Your task to perform on an android device: I want to search for activities on the Agoda app, which I can do in Vancouver with my friend Louis on his birthday on 15th January.
Image 0: 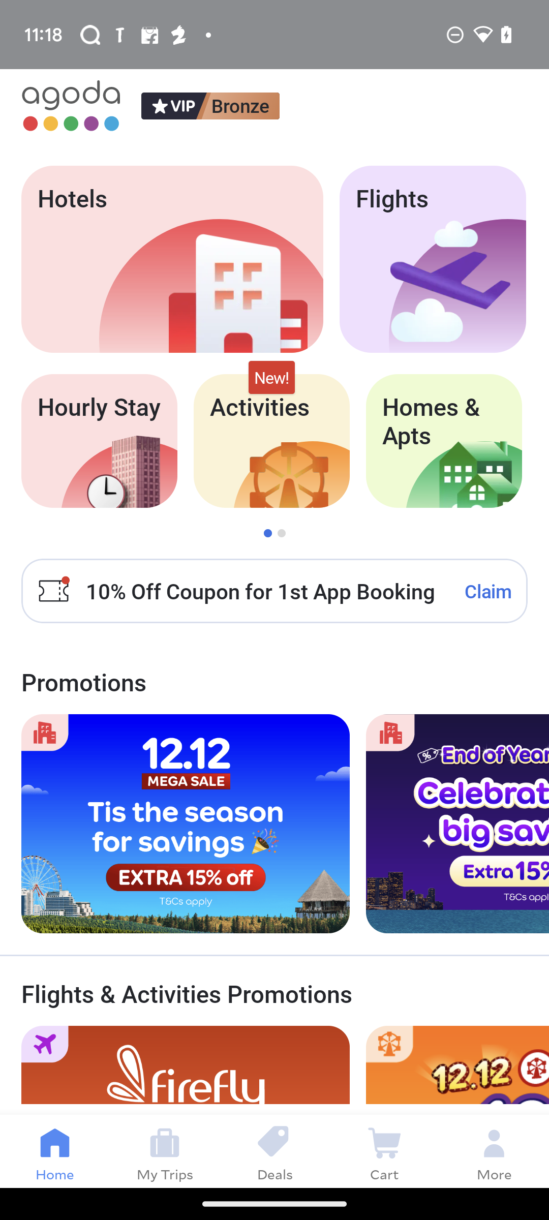
Click on the Activities option.
Step 0: click (271, 441)
Image 1: 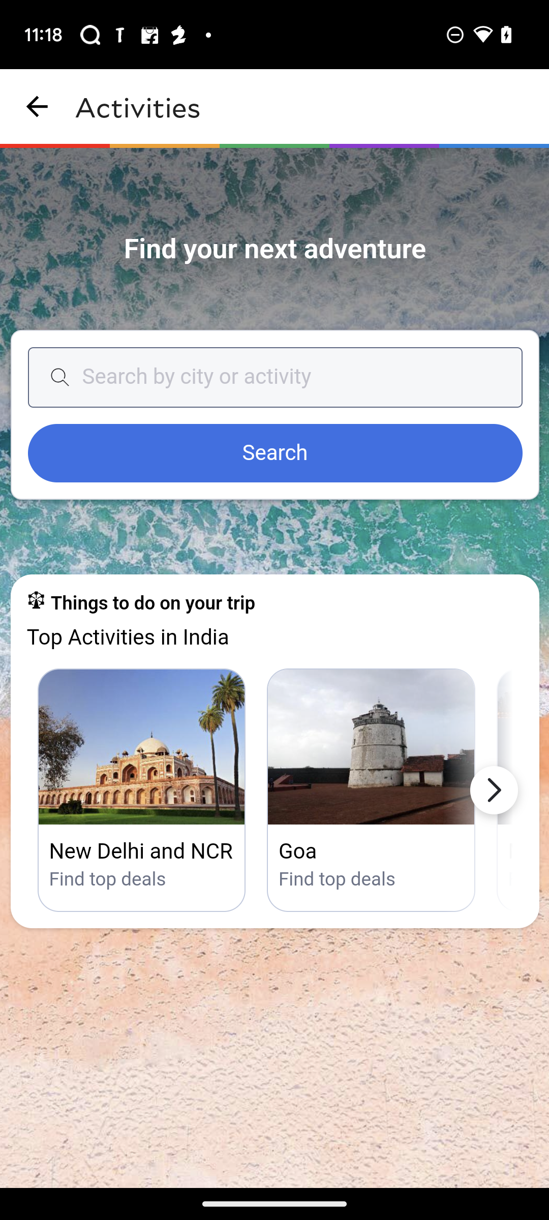
Click on the search box.
Step 1: click (307, 373)
Image 2: 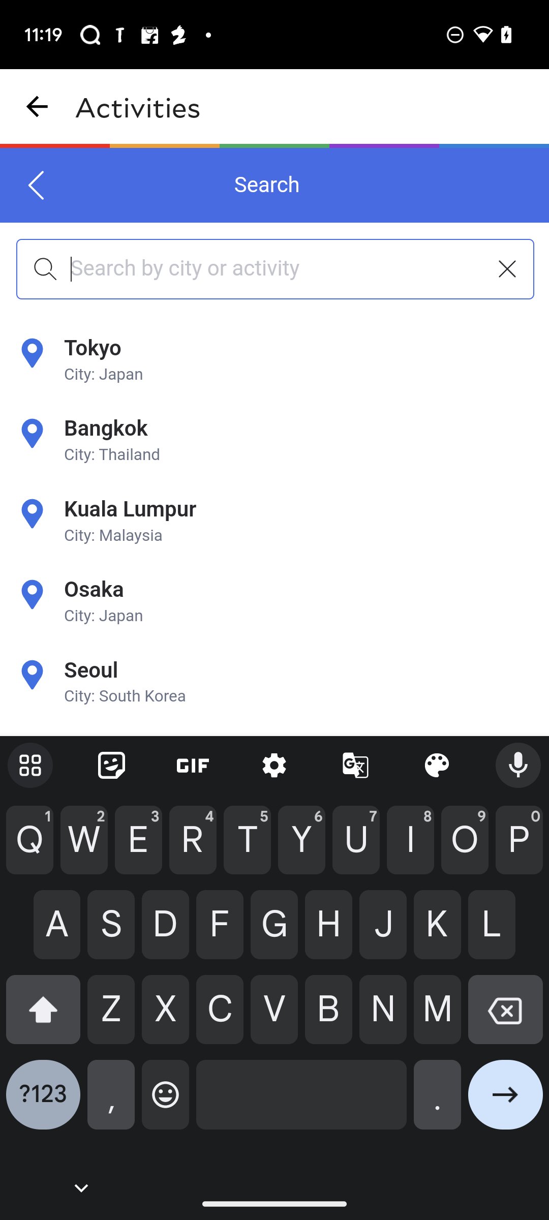
Enter Vancouver in the search box.
Step 2: type "Vancouver"
Image 3: 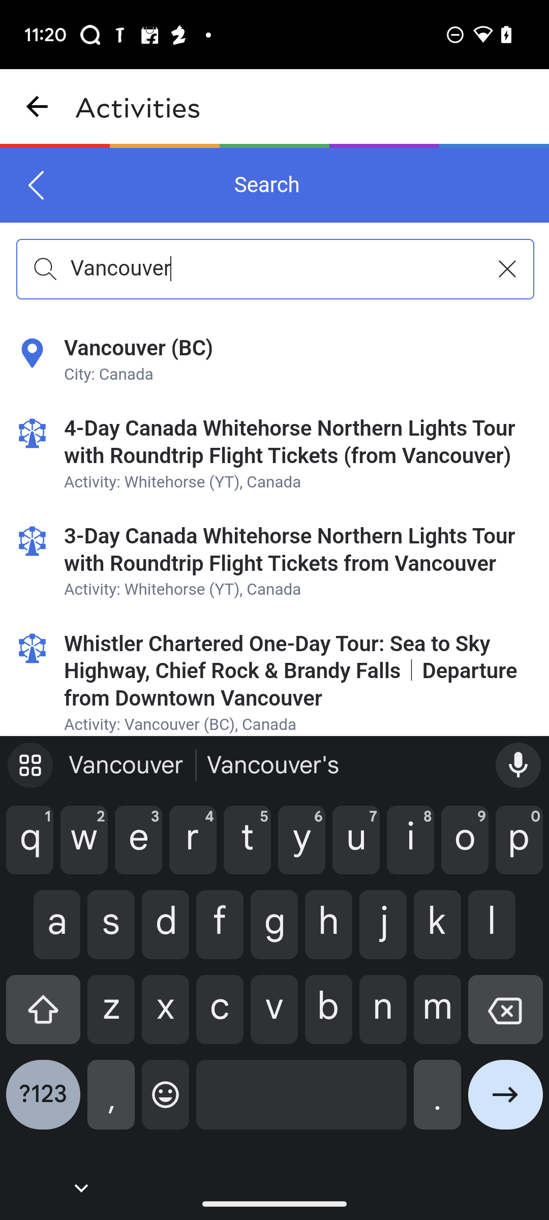
Click on the first suggestion.
Step 3: click (274, 377)
Image 4: 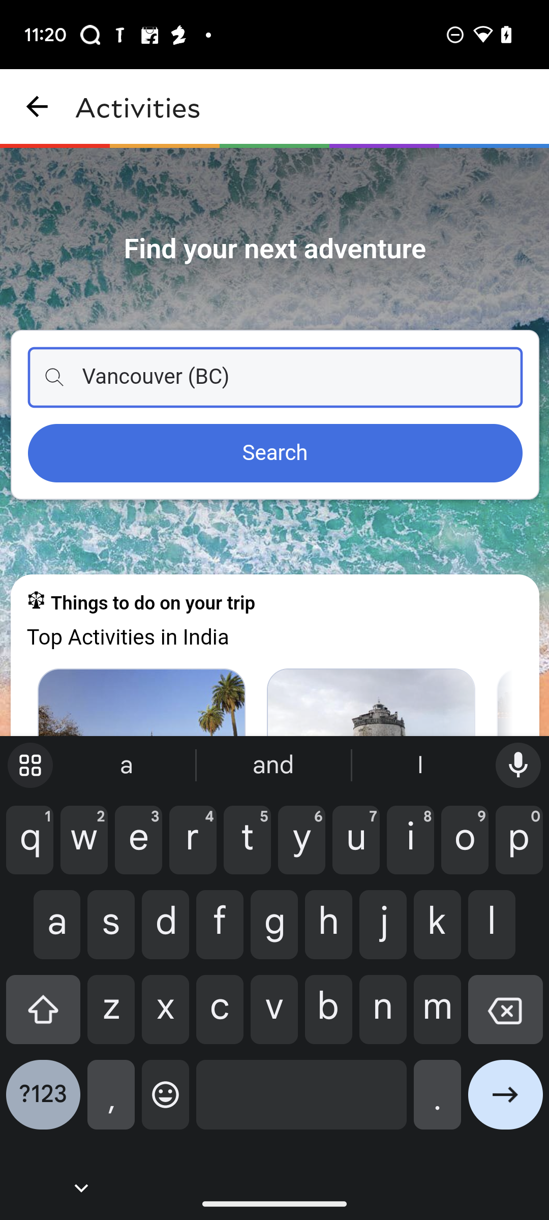
Click on the Search button.
Step 4: click (274, 453)
Image 5: 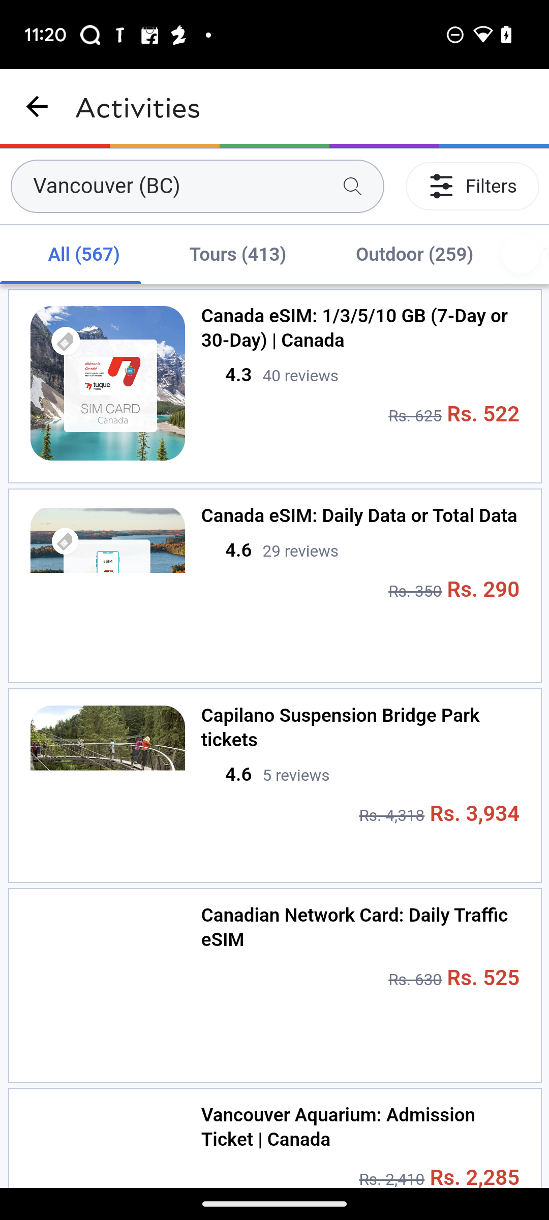
Click on the Search button.
Step 5: wait